Your task to perform on an android device: Use the Google Slides app & create a new slide with the Flash template card for the office meeting
Image 0: 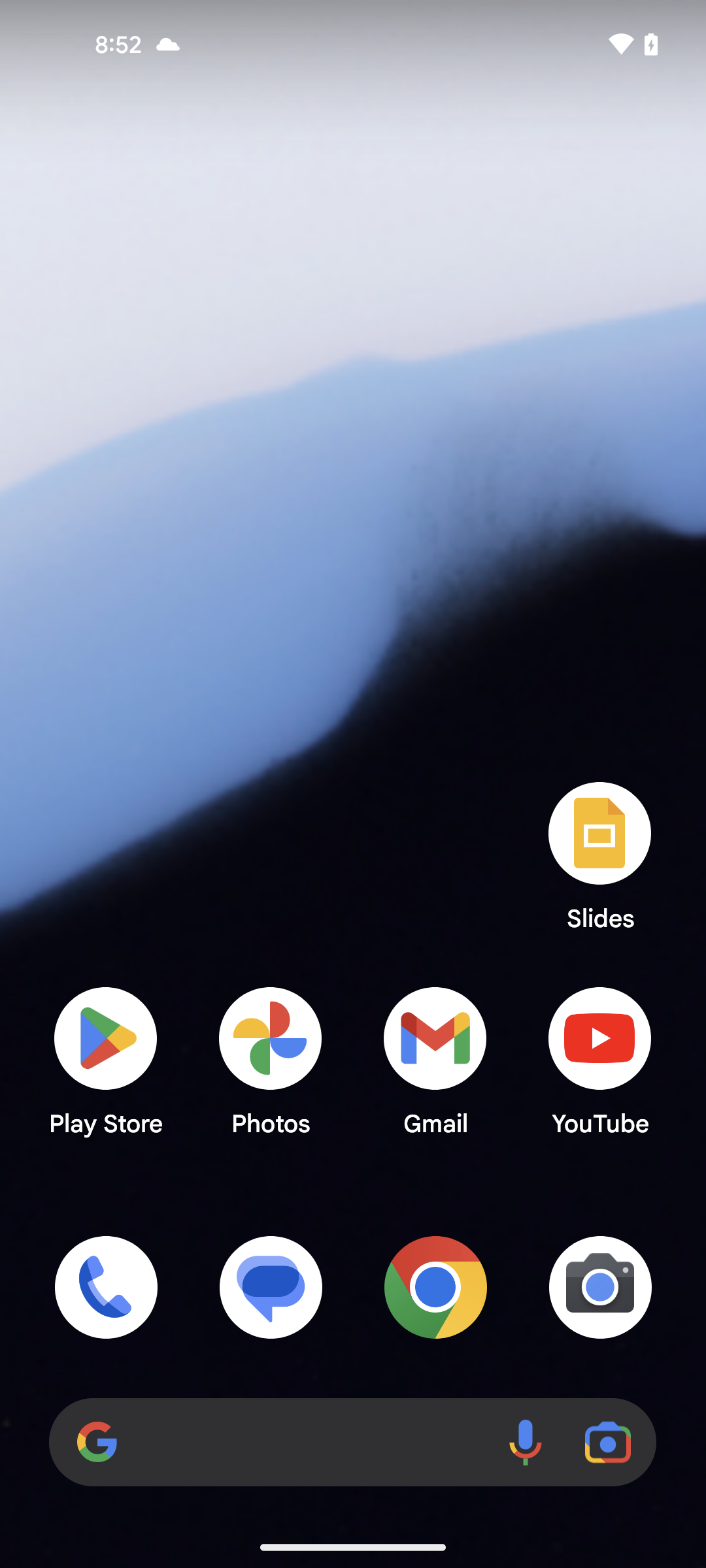
open the Google Slides app
Step 0: open app "Slides"
Image 1: 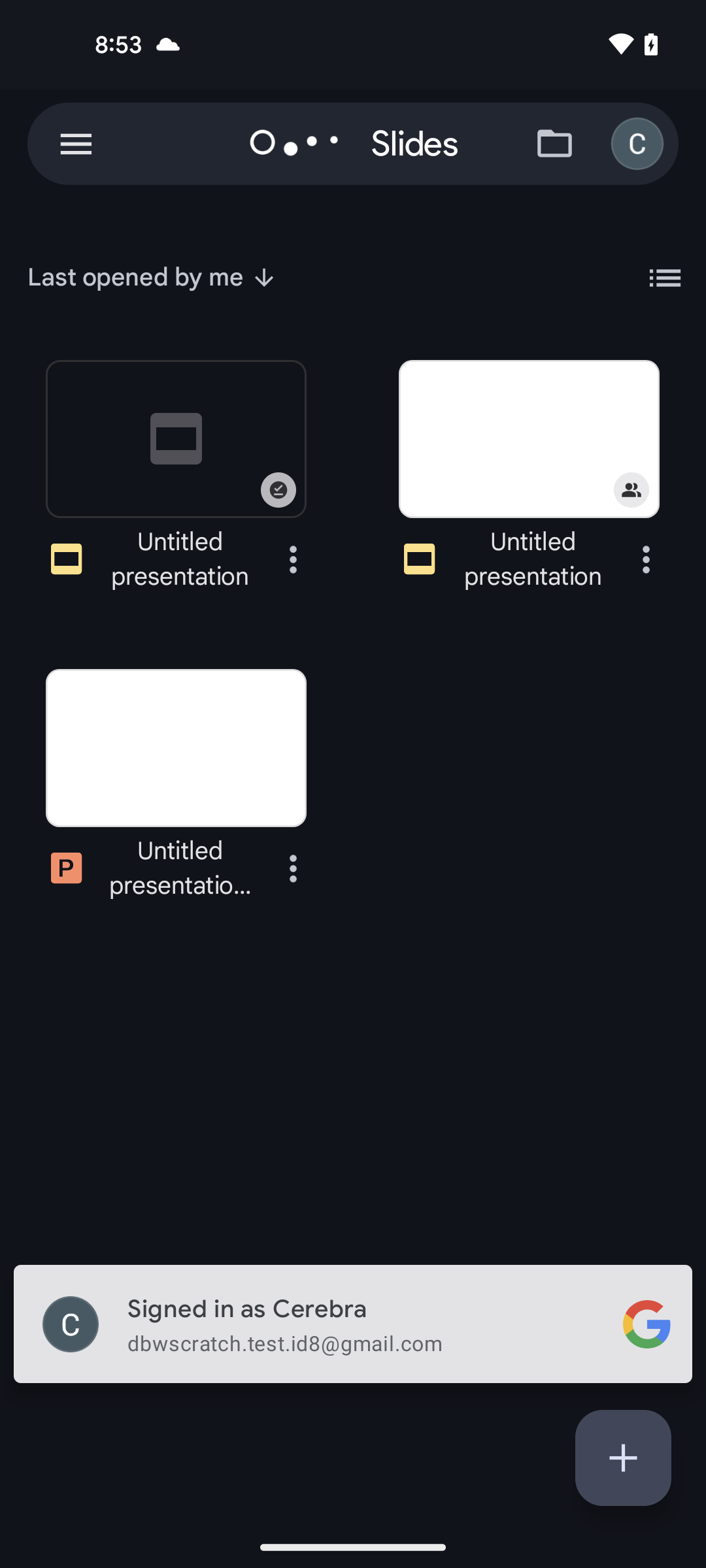
open the Google Slides app
Step 1: wait
Image 2: 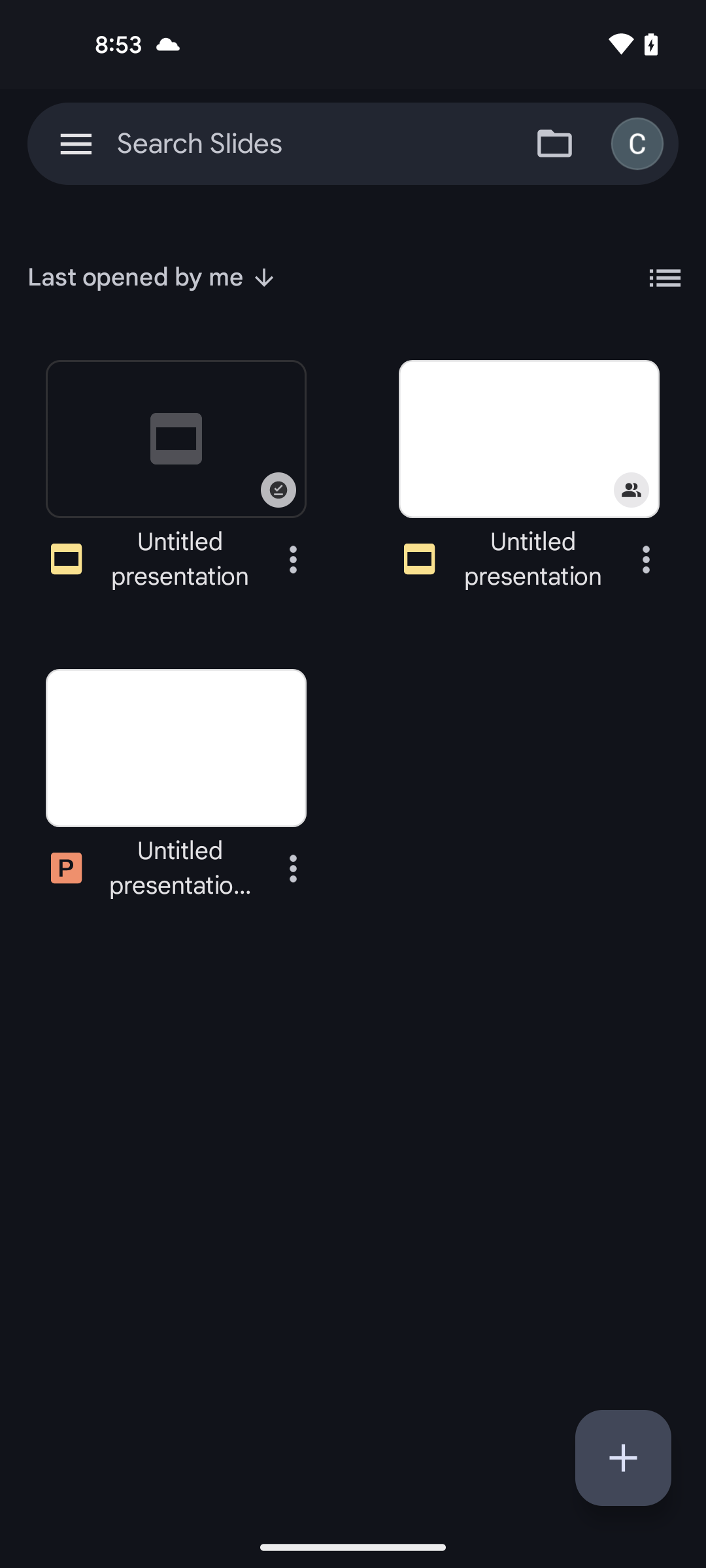
click on add icon
Step 2: click (623, 1458)
Image 3: 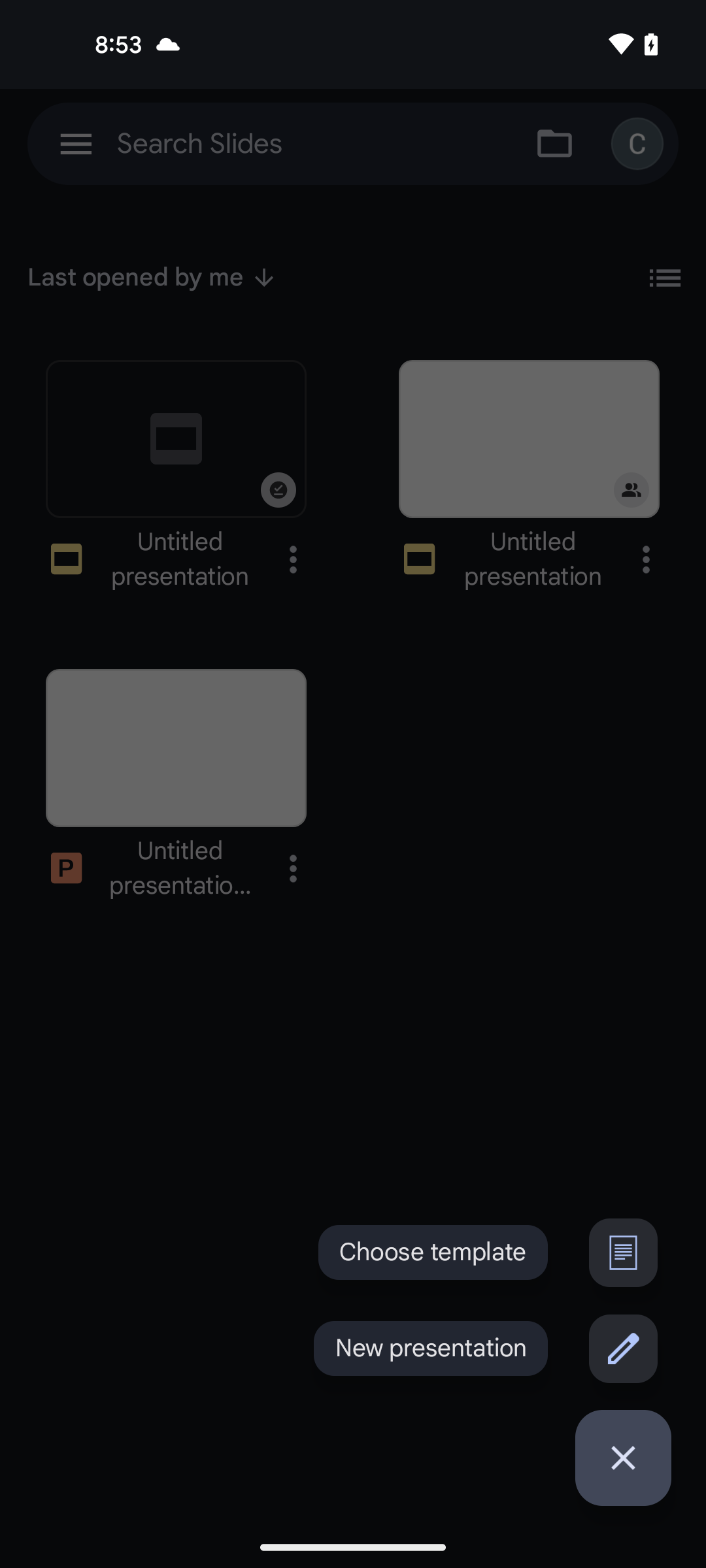
click on choose template option
Step 3: click (433, 1252)
Image 4: 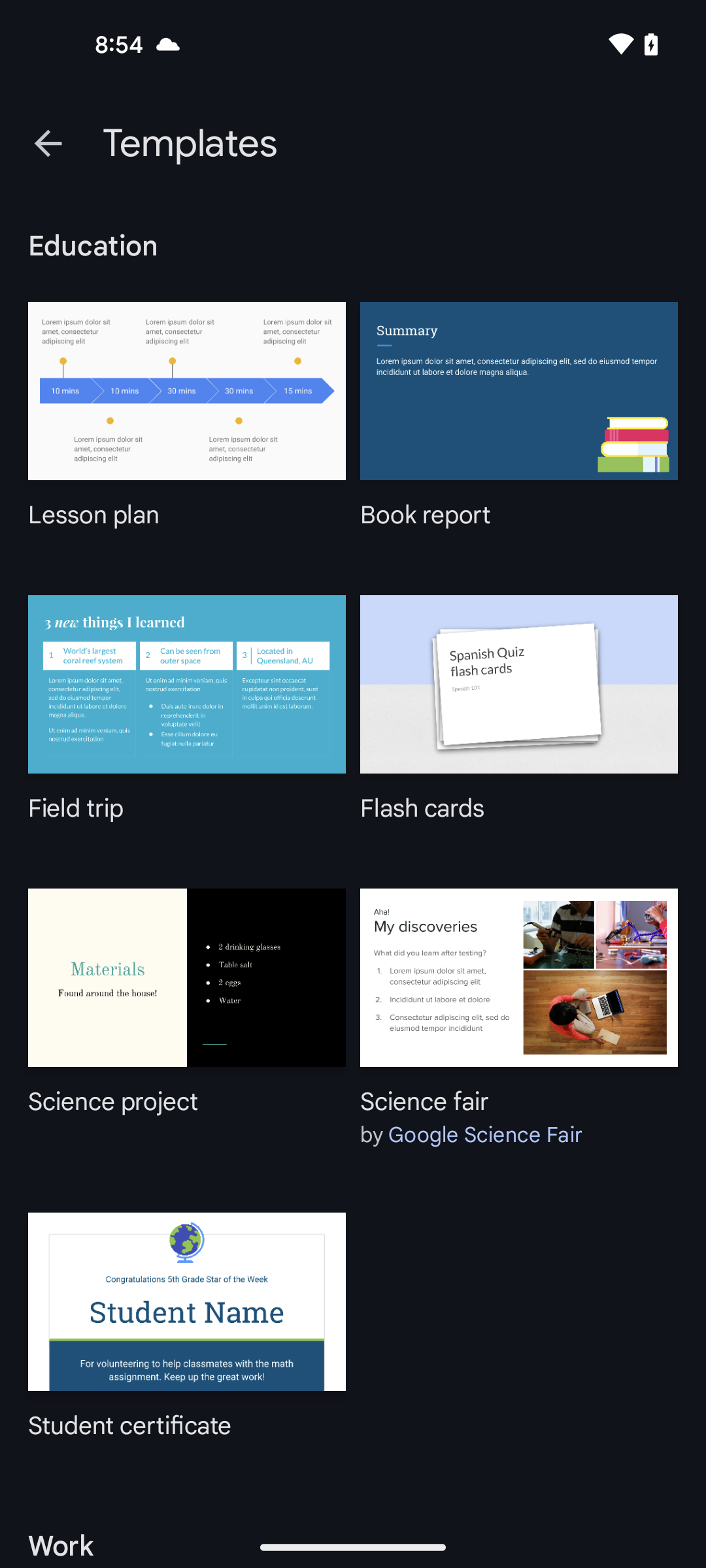
select the Flash cards
Step 4: click (548, 655)
Image 5: 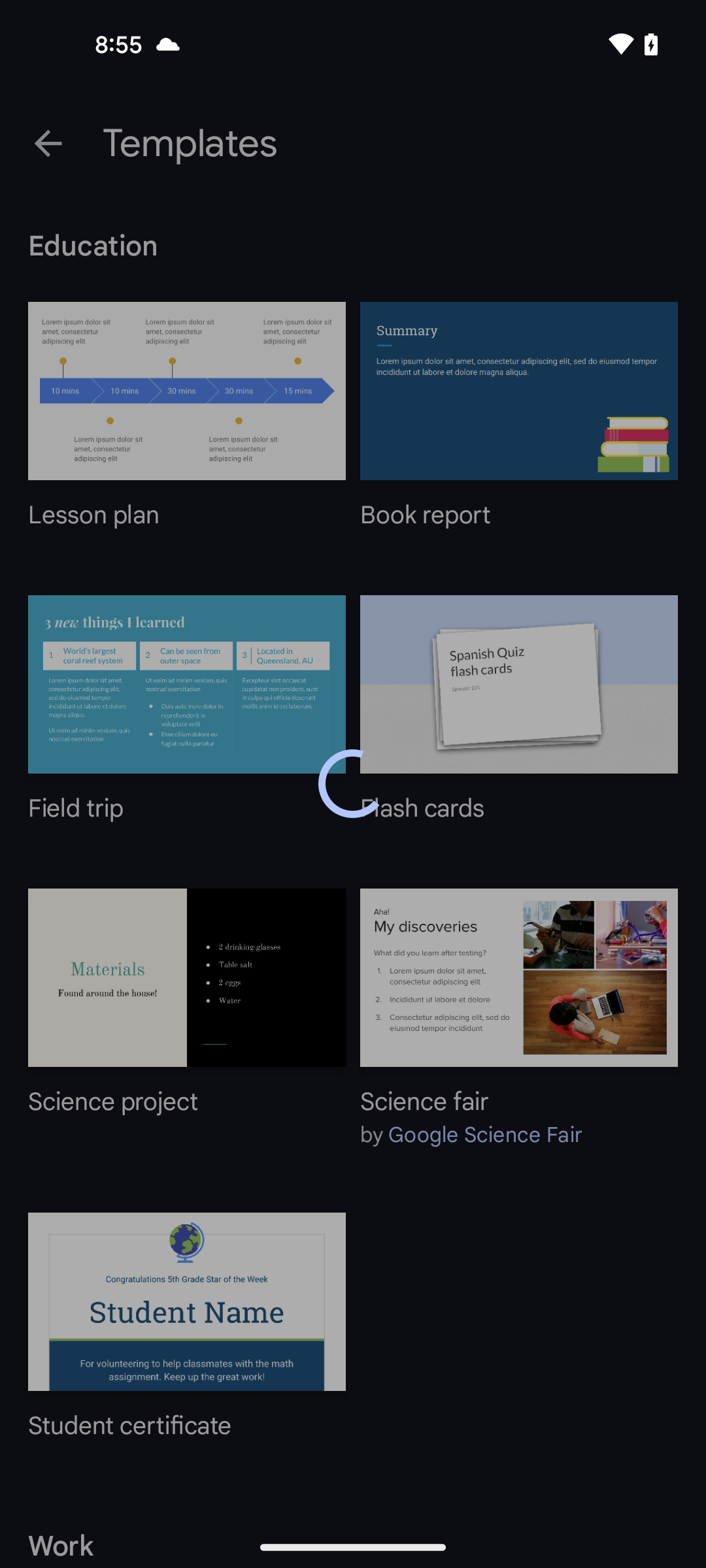
select the Flash cards
Step 5: wait